Your task to perform on an android device: In the Balance app, In order to improve my meditation, I would like to listen to rain the sounds of nature.
Image 0: 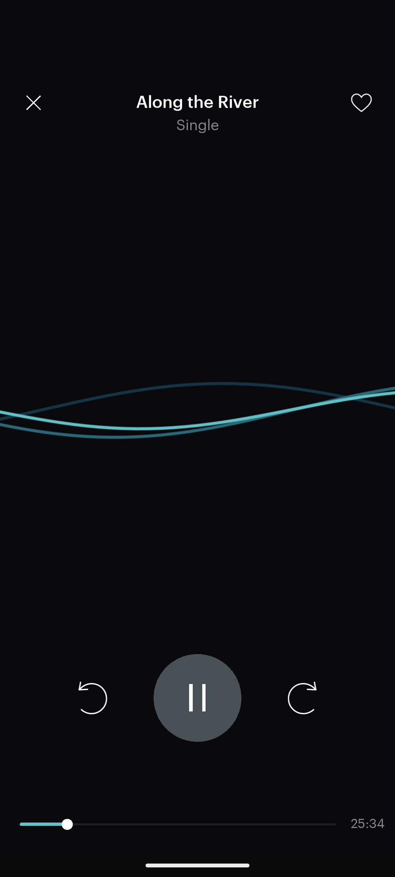
Click on the close icon
Step 0: click (29, 104)
Image 1: 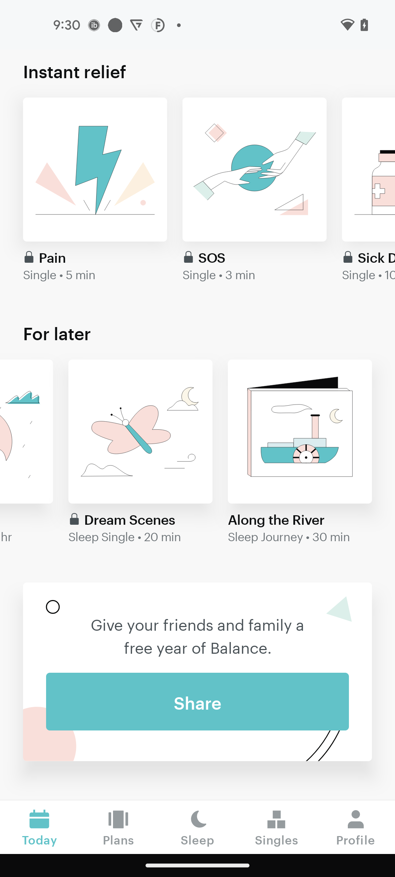
Swipe right
Step 1: scroll left
Image 2: 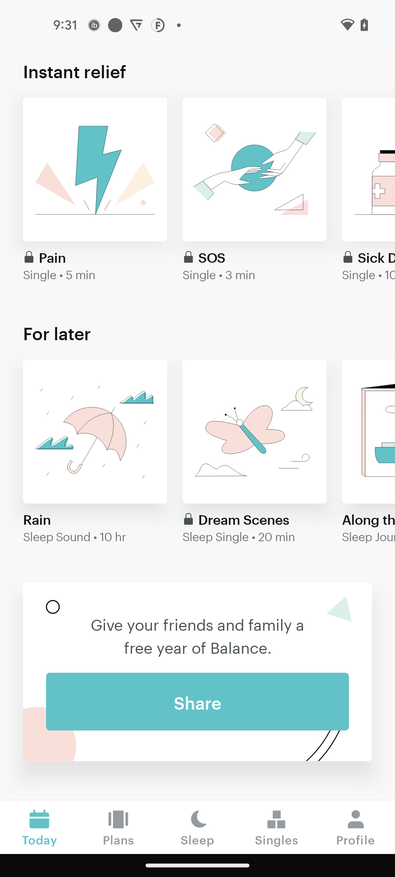
Click on the Rain option
Step 2: click (37, 519)
Image 3: 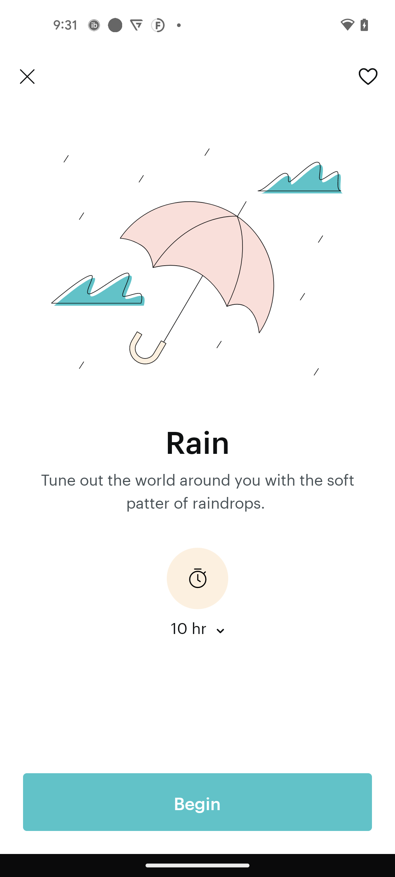
Click on the Begin button
Step 3: click (221, 816)
Image 4: 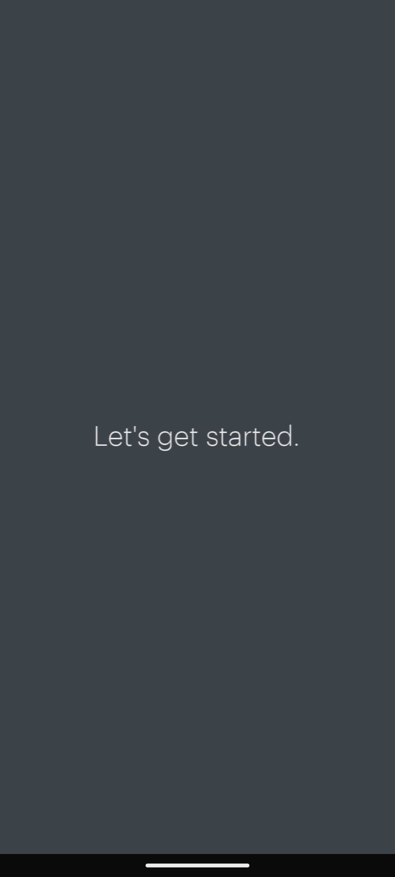
Click on the Begin button
Step 4: wait